Your task to perform on an android device: I want to view the official trailer of my favorite movie, The Lives of Others, in my free time. From this movie, many of my memories are connected, and whenever I watched anything related to this movie, I got inner peace.
Image 1: 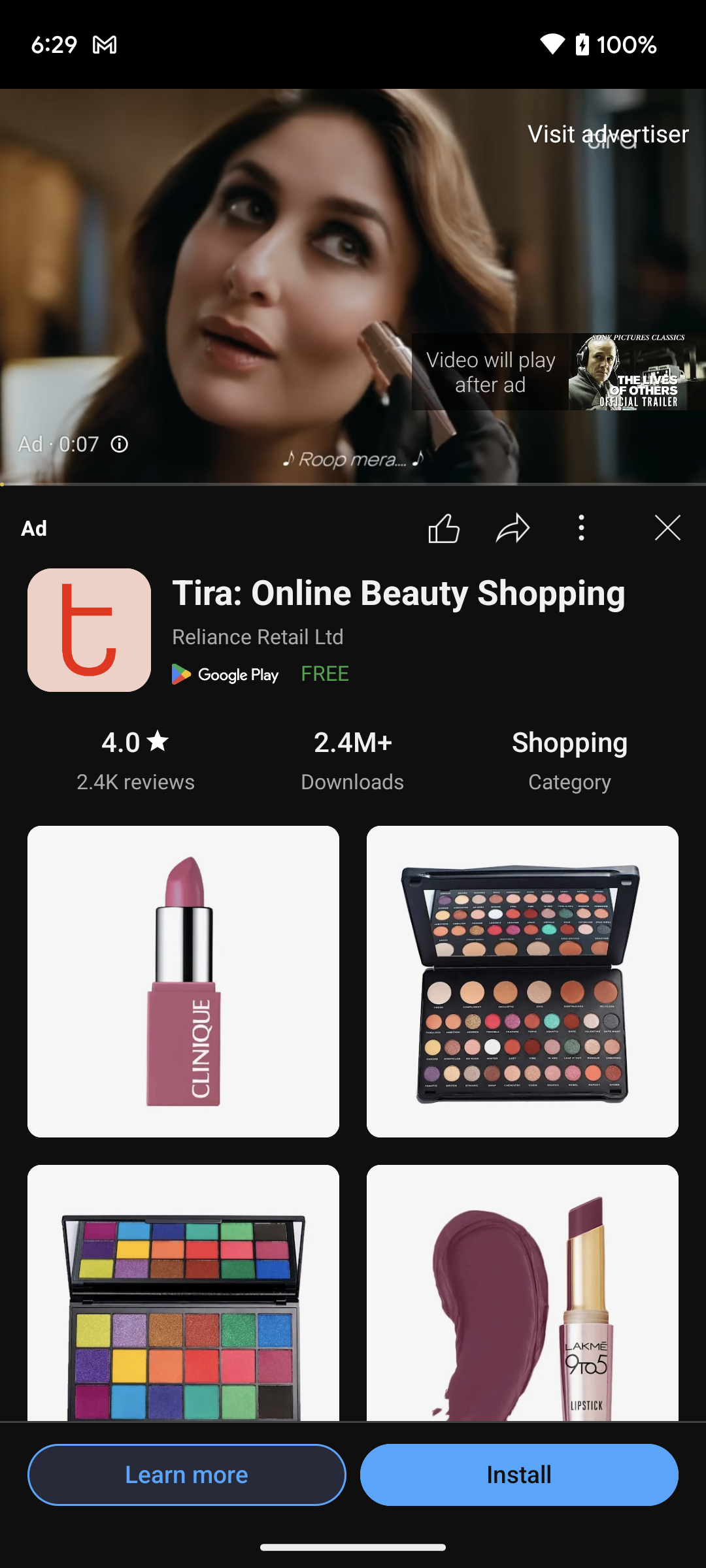
Click on The Lives of Others Official Trailer to view the video
Step 1: wait